Your task to perform on an android device: I have to look at all of the active reminders to keep track of my schedule.
Image 0: 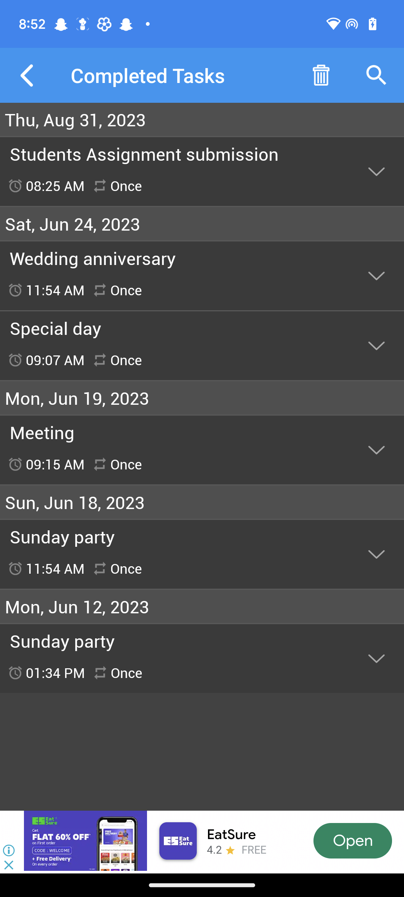
Go back to the previous screen
Step 0: press back button
Image 1: 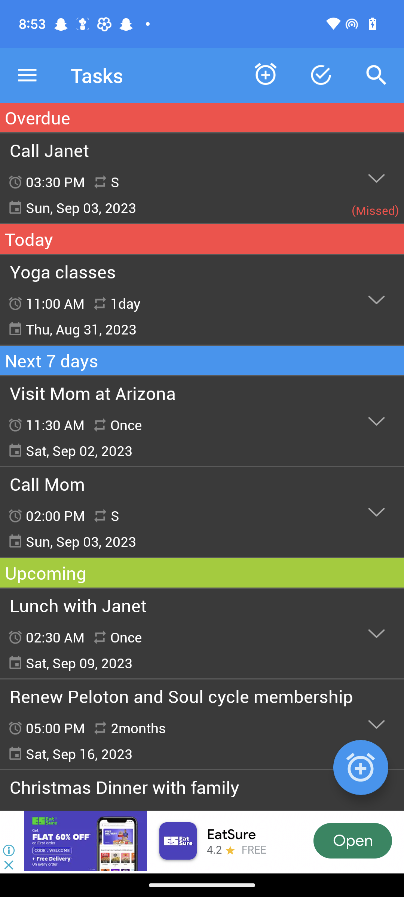
Swipe up the screen
Step 1: scroll down